Your task to perform on an android device: I'd want to use the Plantum app to monitor the growth of the snake plant.
Image 0: 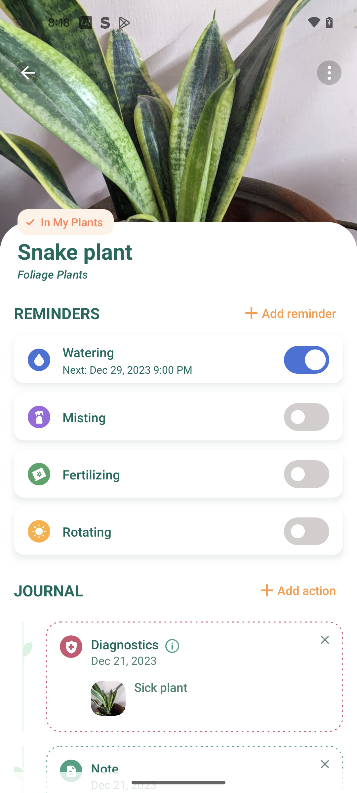
Go back to the previous screen
Step 0: press back button
Image 1: 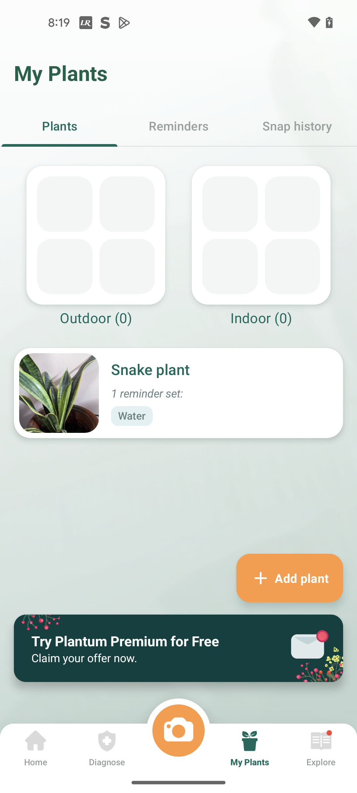
Go to the Reminders
Step 1: click (178, 126)